Your task to perform on an android device: In the pull&bear app, I want to look for men's clothes style inspirations.
Image 0: 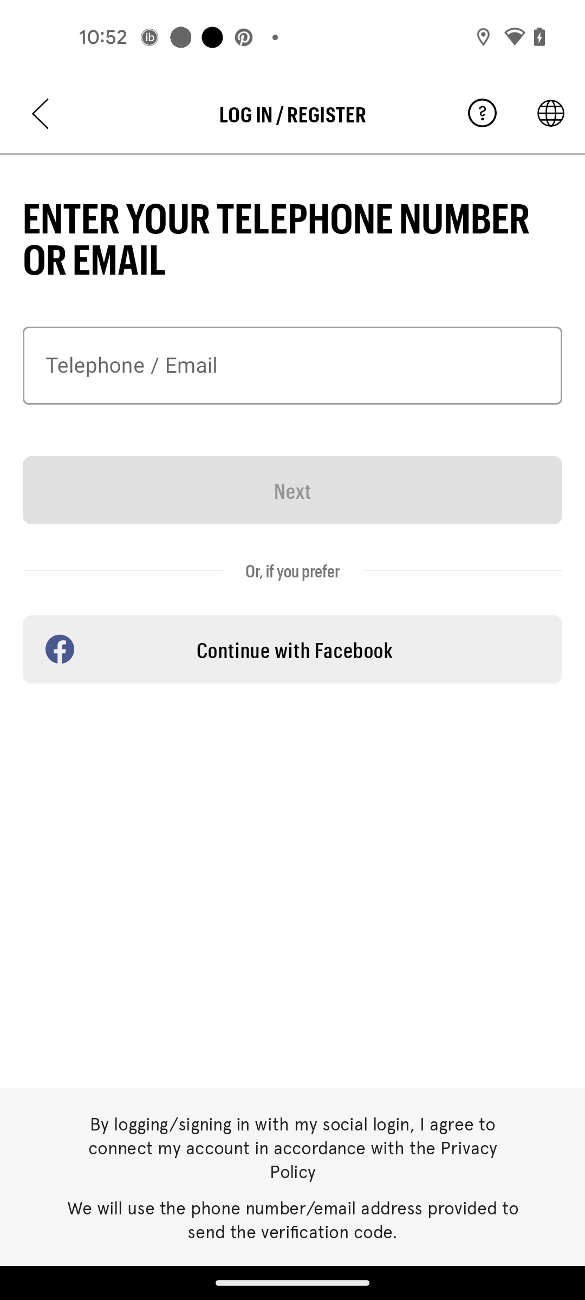
Go back to the Menu page of the app
Step 0: press back button
Image 1: 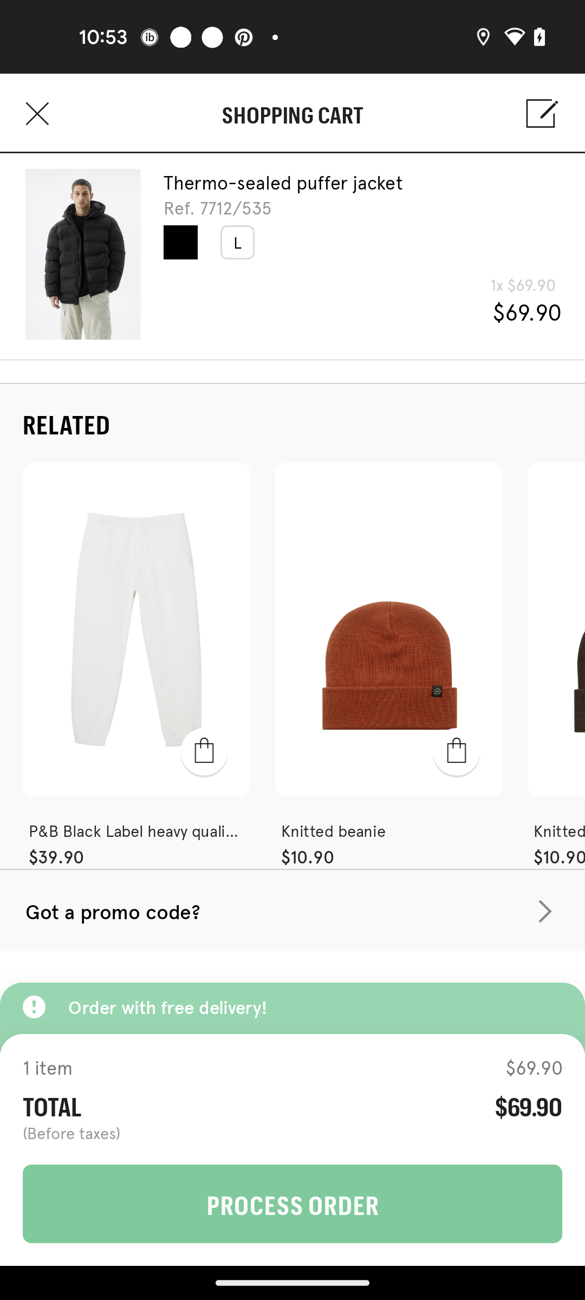
Go back to the Menu page of the app
Step 1: press back button
Image 2: 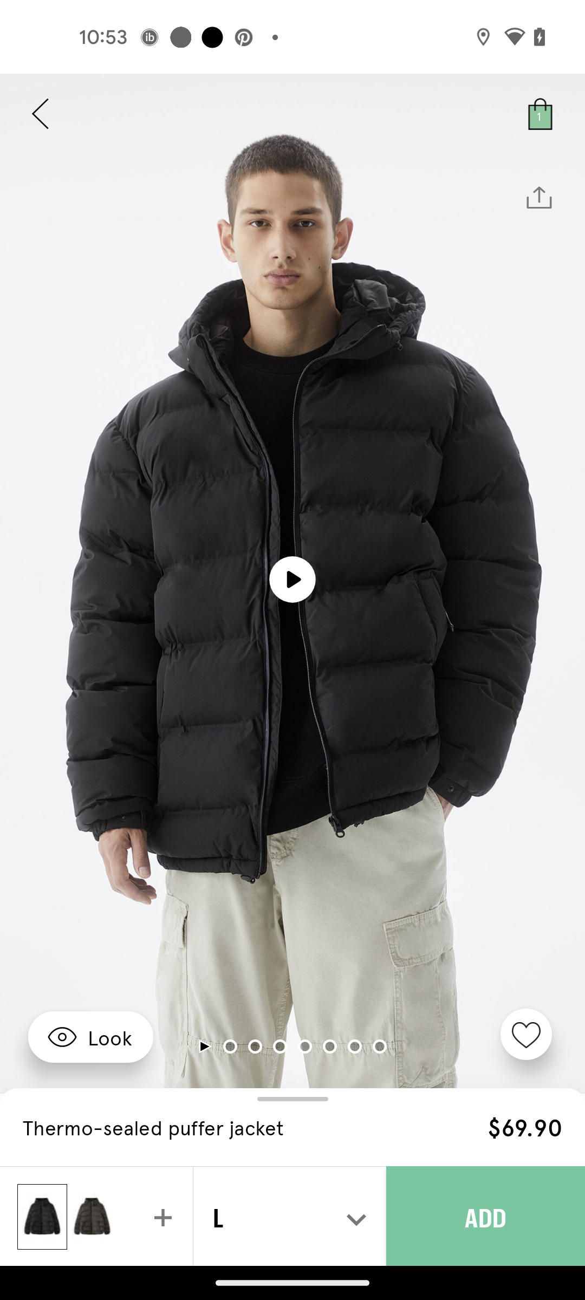
Go back to the Menu page of the app
Step 2: press back button
Image 3: 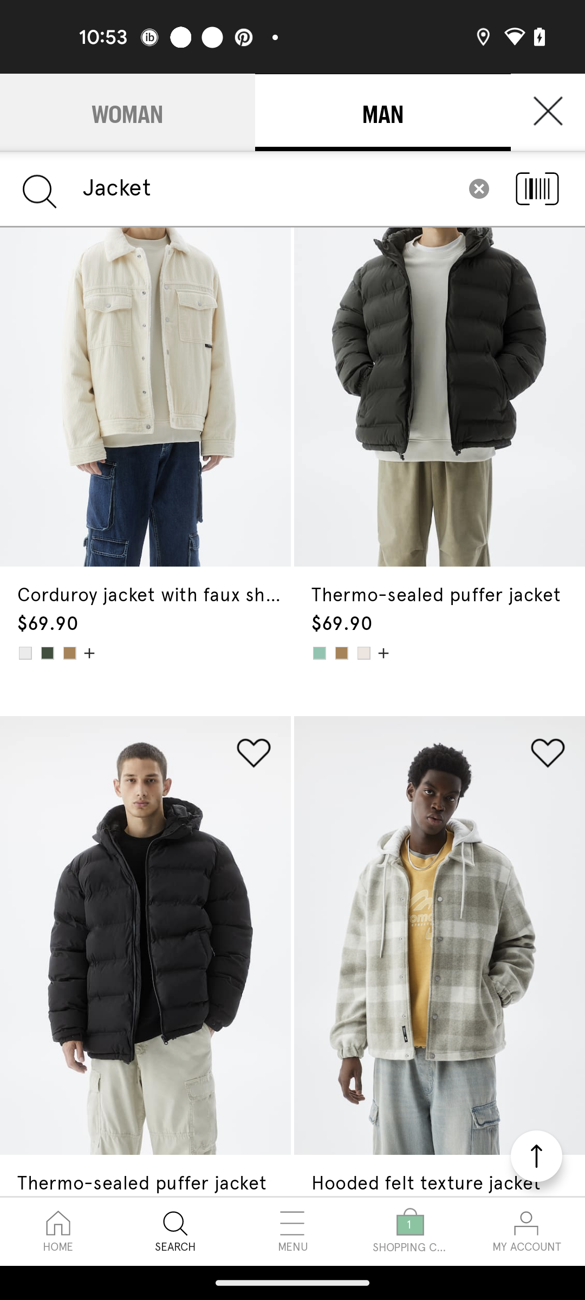
Go to the Home tab
Step 3: click (58, 1231)
Image 5: 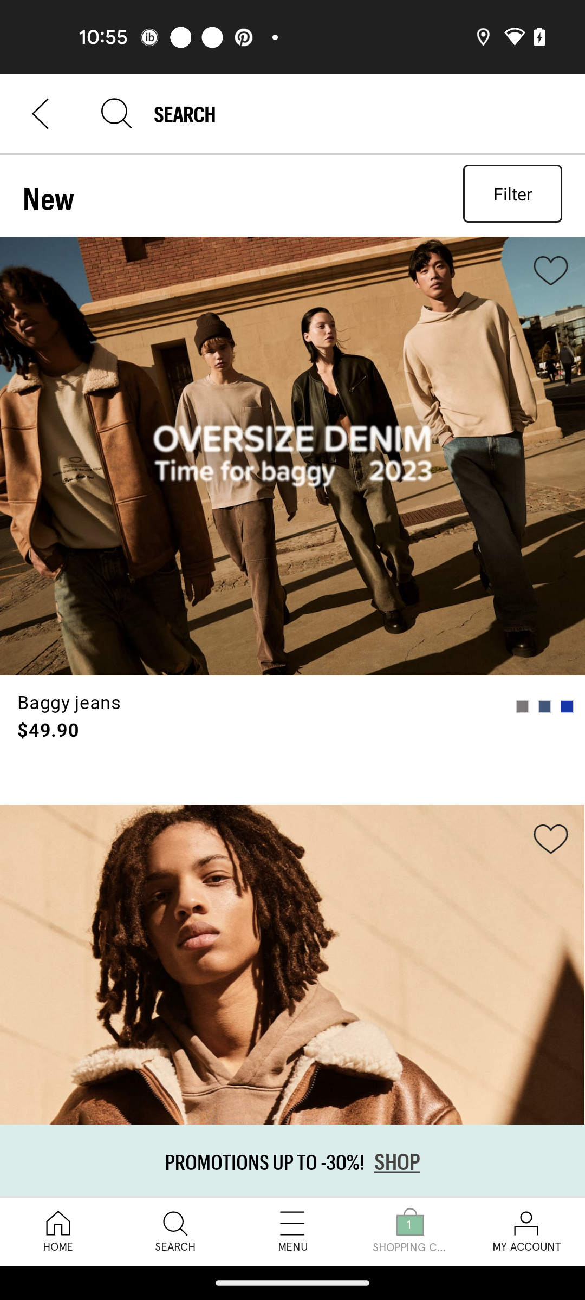
Swipe up to view more style trends
Step 5: scroll down
Image 6: 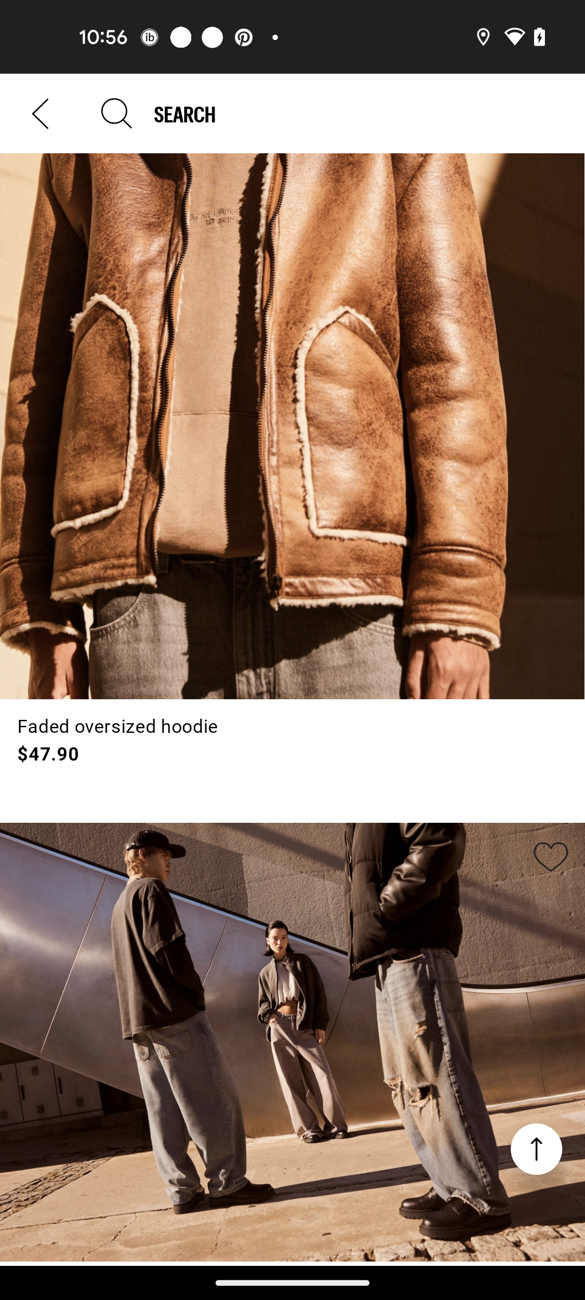
Swipe up to view more style trends
Step 6: scroll down
Image 7: 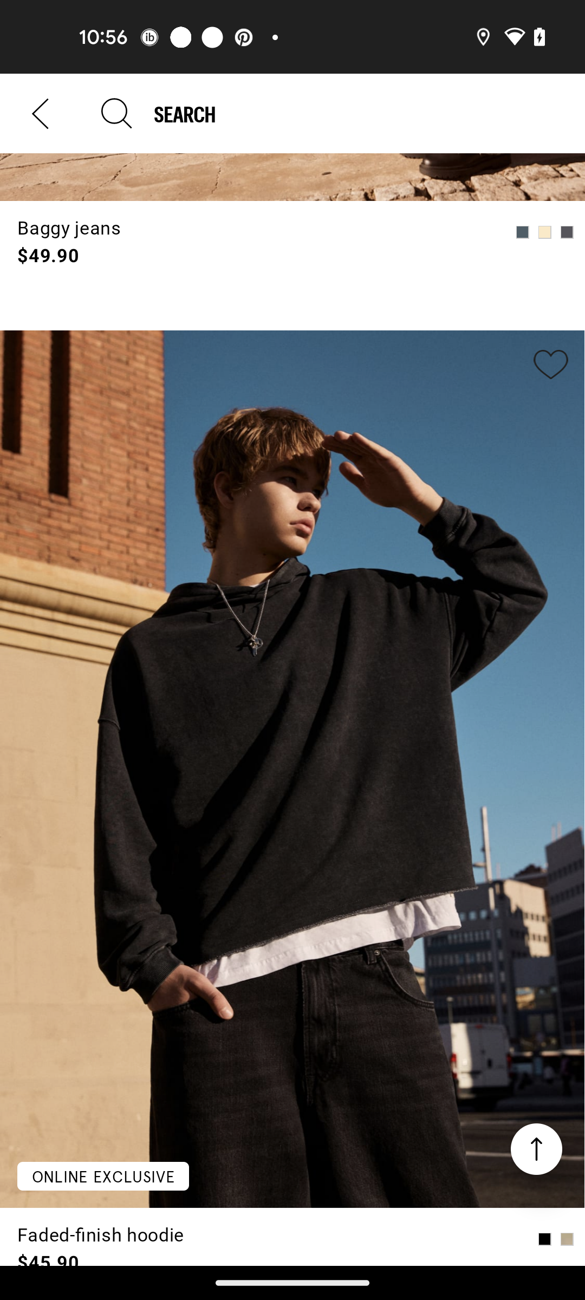
Swipe up to view more style trends
Step 7: scroll down
Image 8: 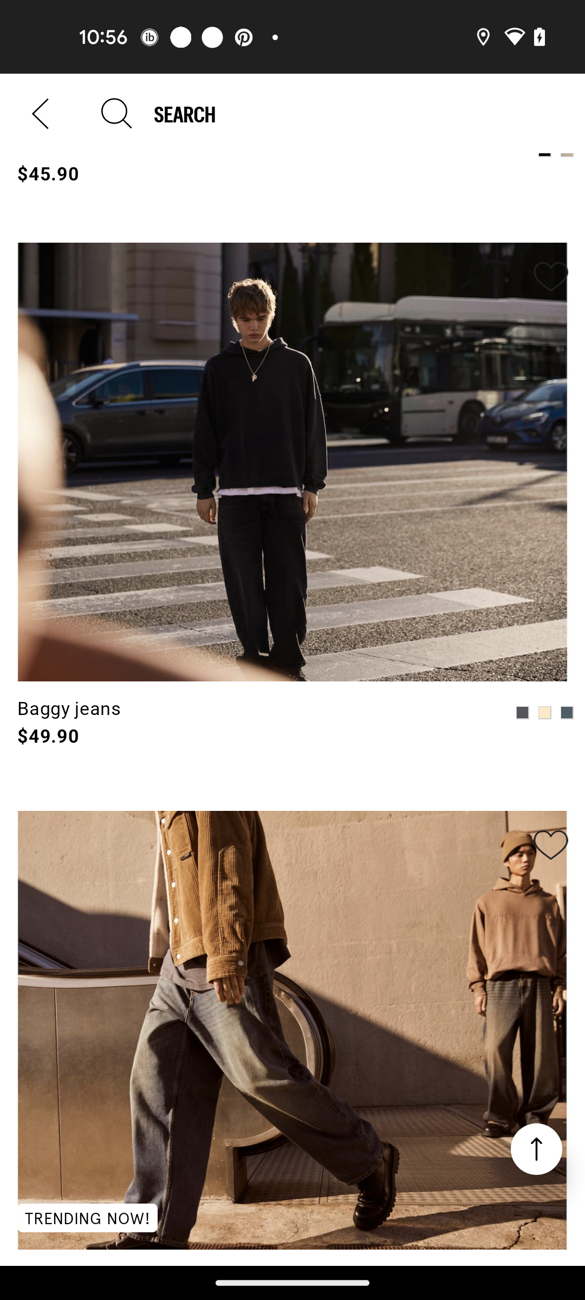
Swipe up to view more style trends
Step 8: scroll down